Your task to perform on an android device: Read the Nike Downshifter 11 Running Shoes review on the Shopsy app to find out more about this product.
Image 0: 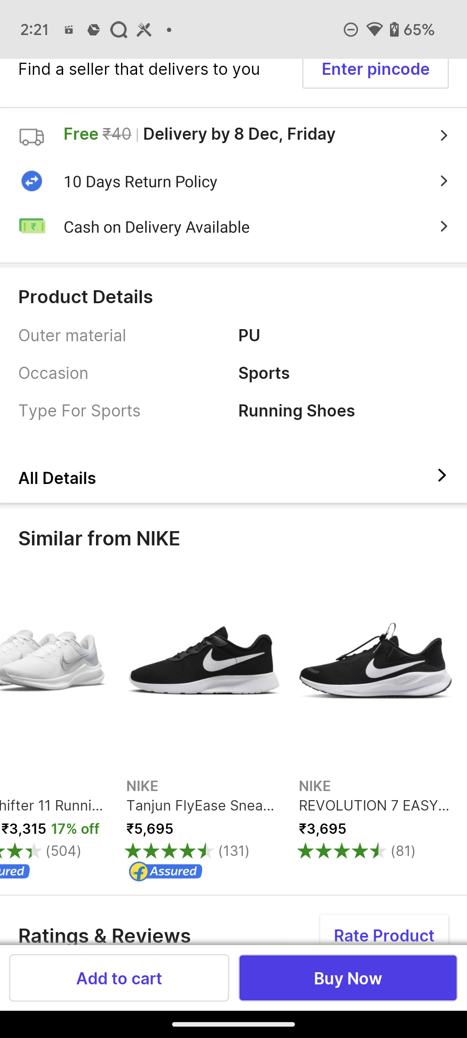
Swipe up for reviews
Step 0: scroll down
Image 1: 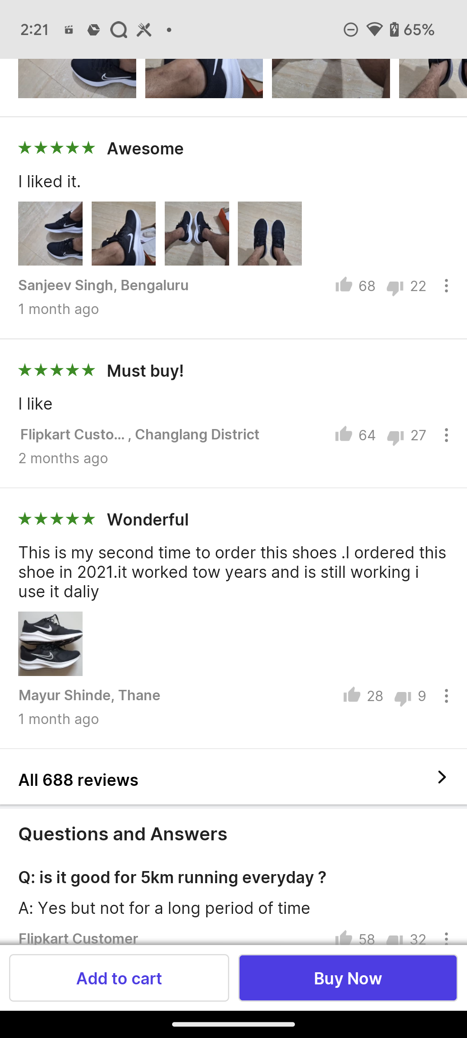
Click on All 688 reviews
Step 1: click (87, 779)